Your task to perform on an android device: One of my friends has given me some Euros and wants me to exchange them to GBP but i dont know how much the amount will it going to be , convert 200 Euro in the GBP in the All currency converter app  
Image 1: 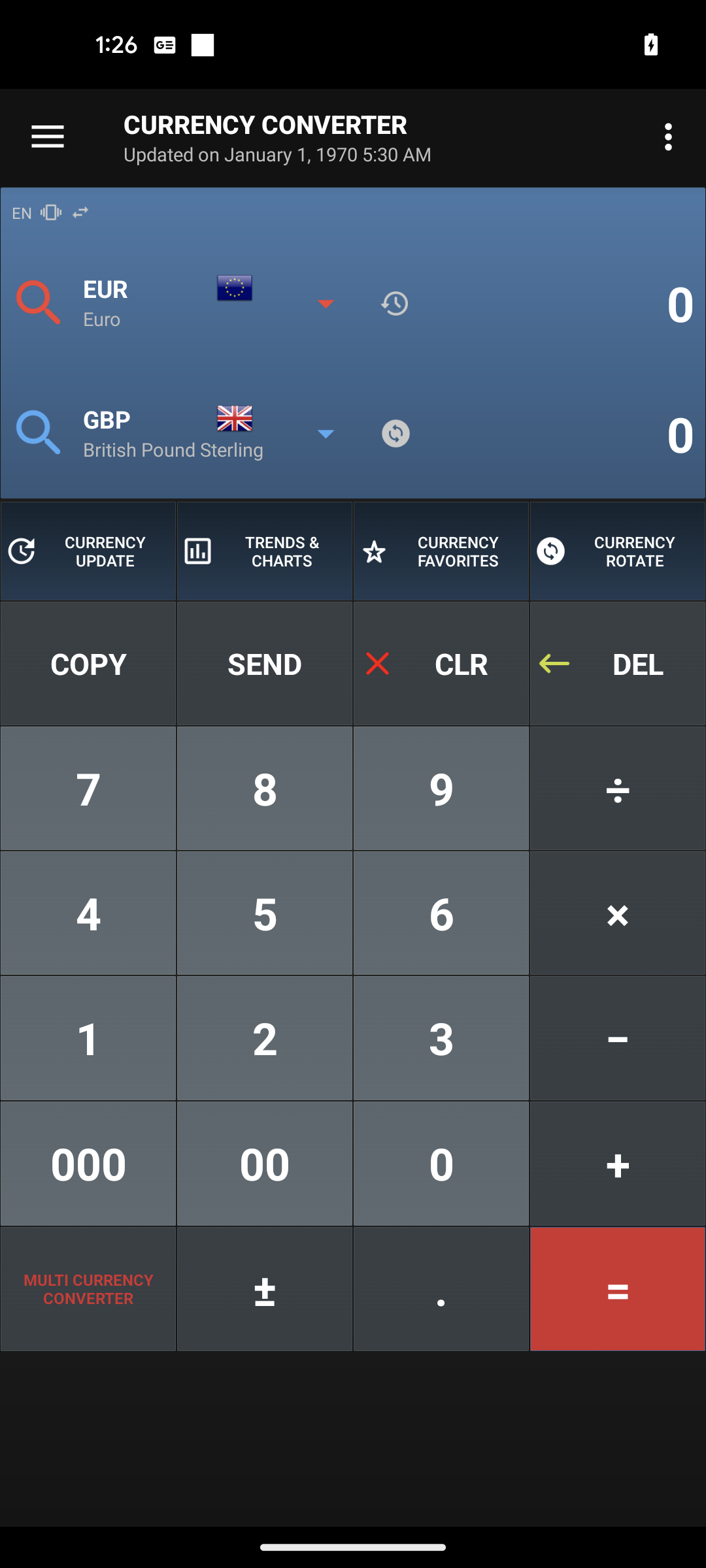
Click on the 2 button in the input keyboard
Step 1: click (236, 1034)